Your task to perform on an android device: Since blue is my favorite and the description mentions the comfort of using a Microsoft wireless Bluetooth mouse (2022), add this to my wishlist in the Ubuy app.
Image 0: 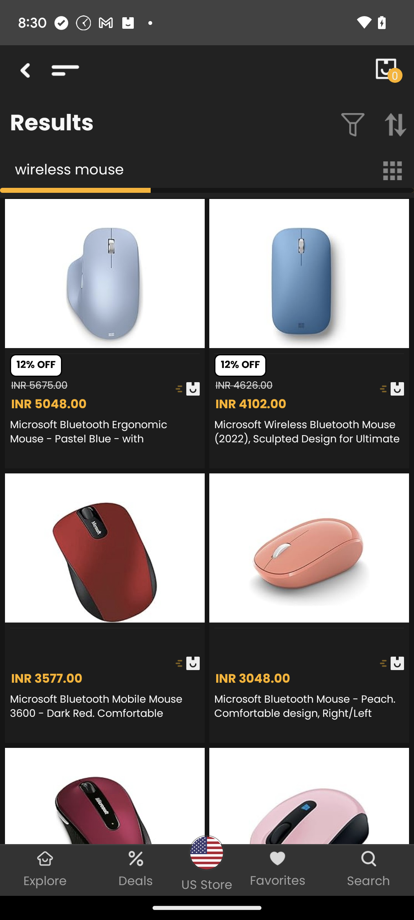
Select the Microsoft wireless Bluetooth mouse (2022).
Step 0: click (309, 333)